Your task to perform on an android device: open the Clock app and Set a wakeup alarm for 6:10 am every morning  for weekdays and set a wakeup alarm for 8 am every morning for weekends.
Image 0: 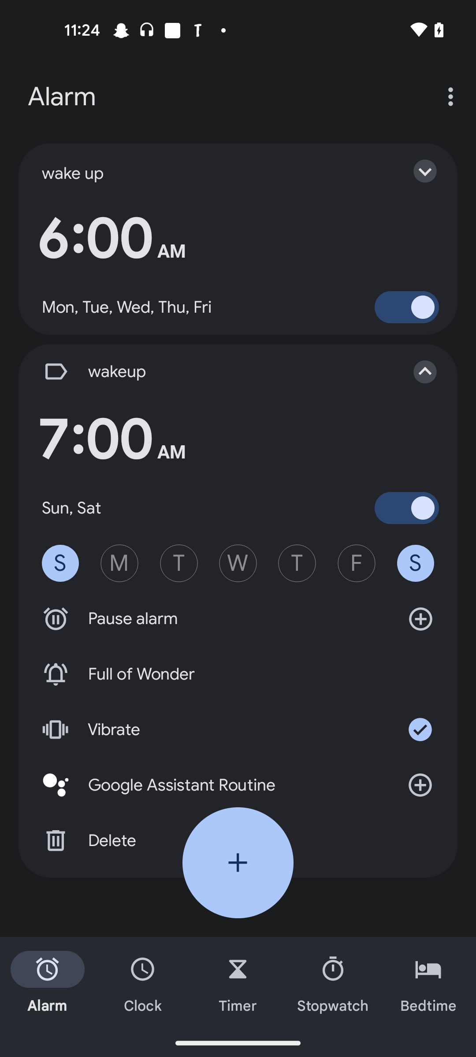
Click on the Add button
Step 0: click (238, 862)
Image 1: 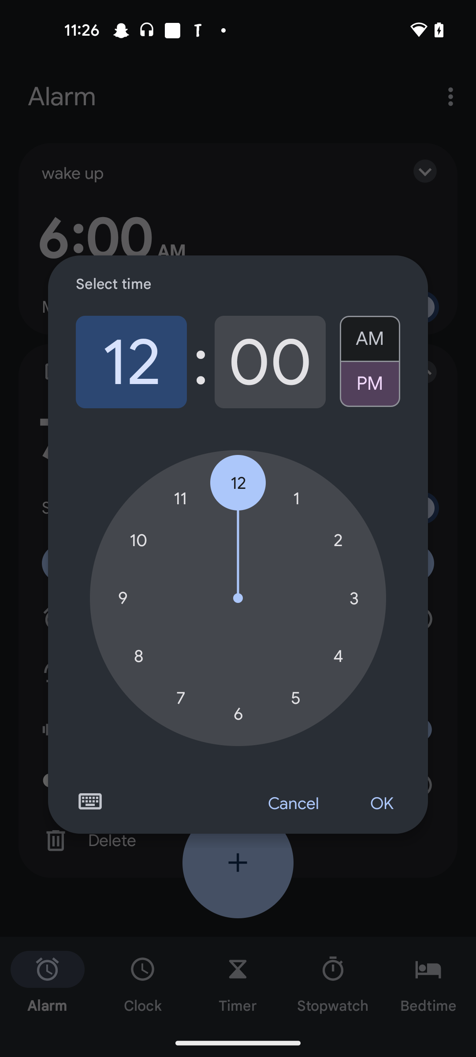
Set hours to 6
Step 1: click (238, 713)
Image 2: 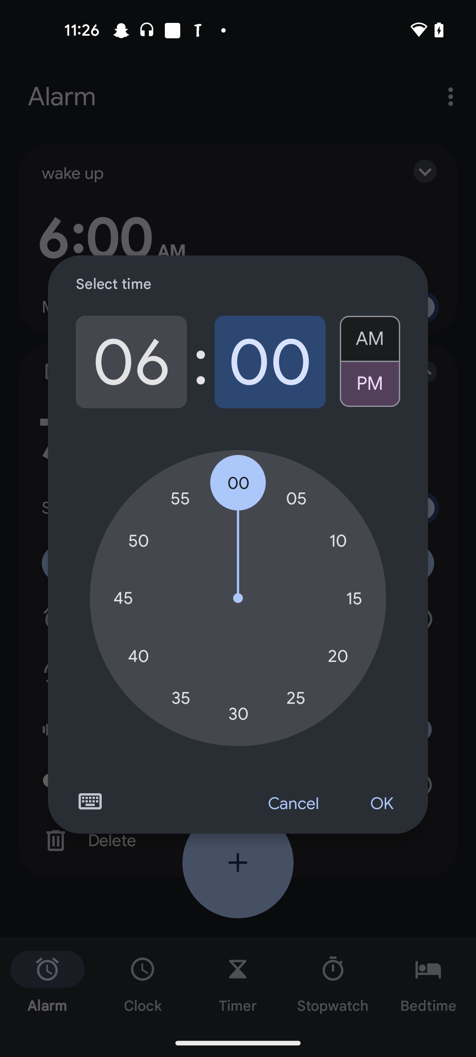
Set minutes to 10
Step 2: click (338, 540)
Image 3: 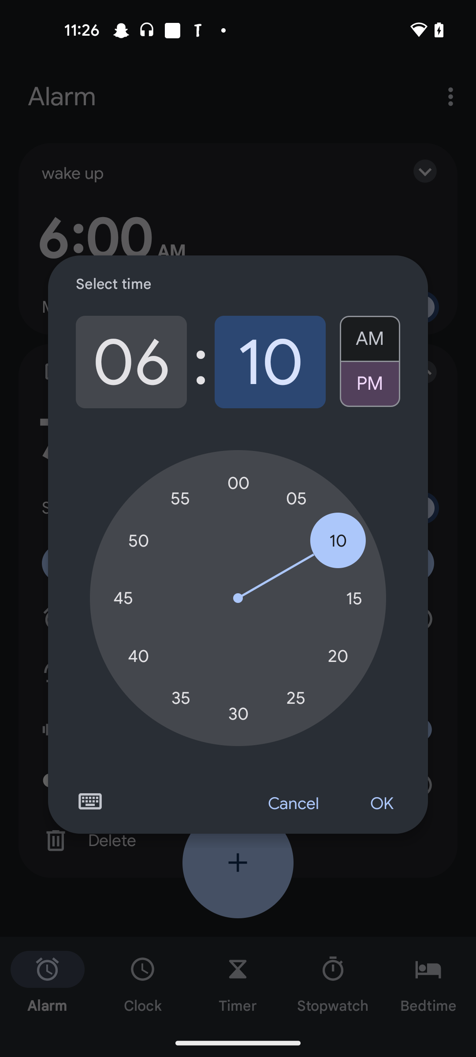
Set Am option 
Step 3: click (370, 334)
Image 4: 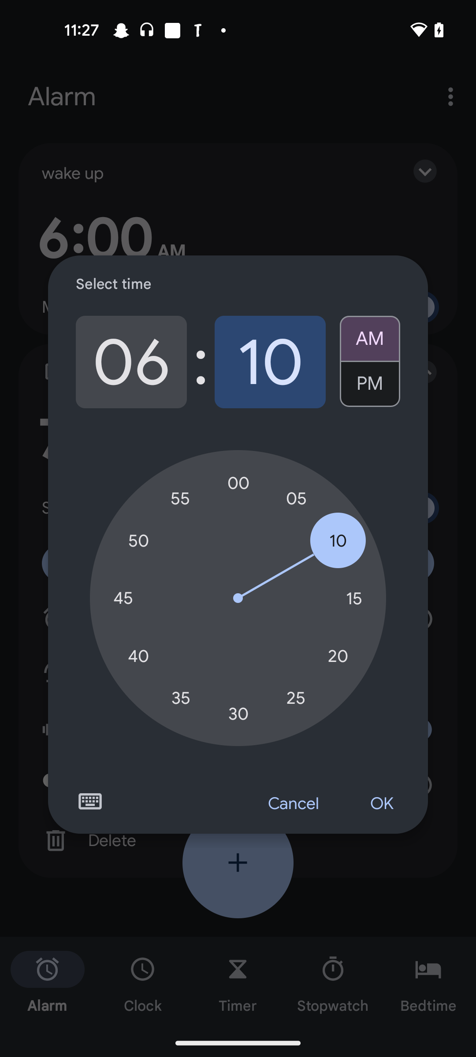
Click on the ok button 
Step 4: click (381, 804)
Image 5: 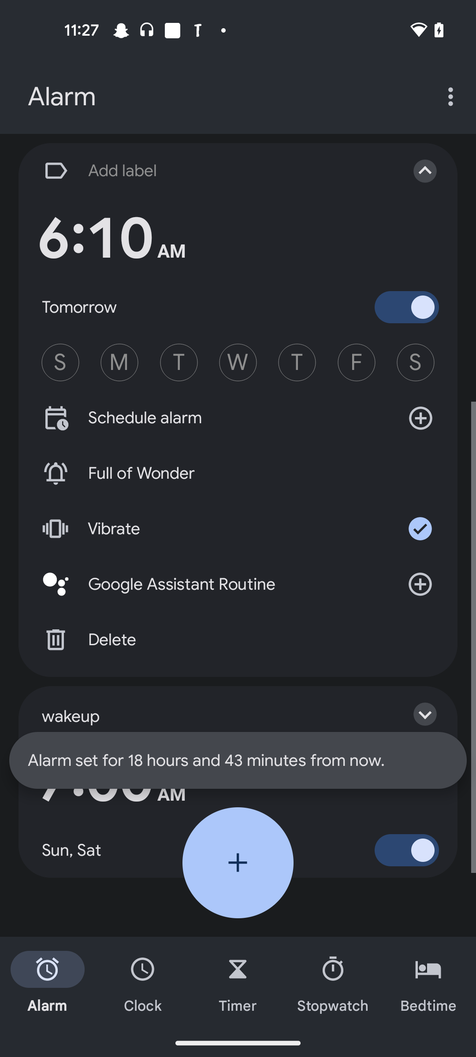
Click on the Add label option of the screen
Step 5: click (215, 171)
Image 6: 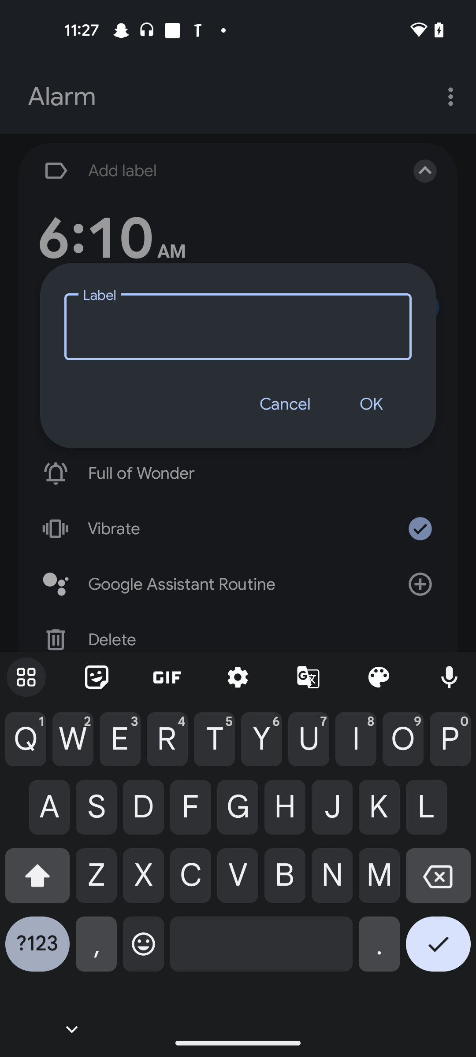
Enter a alarm name as Wakeup
Step 6: type " Wakeup"
Image 7: 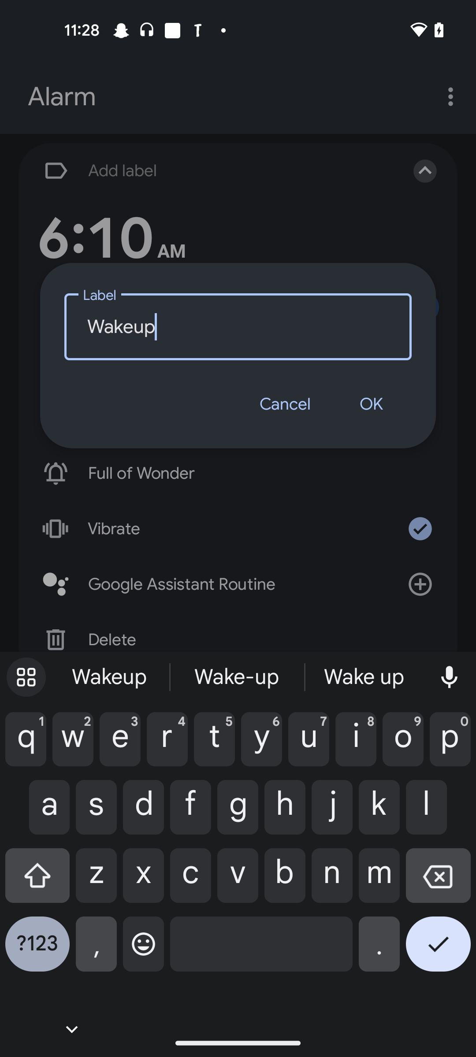
Click on the ok button of the screen 
Step 7: click (371, 404)
Image 8: 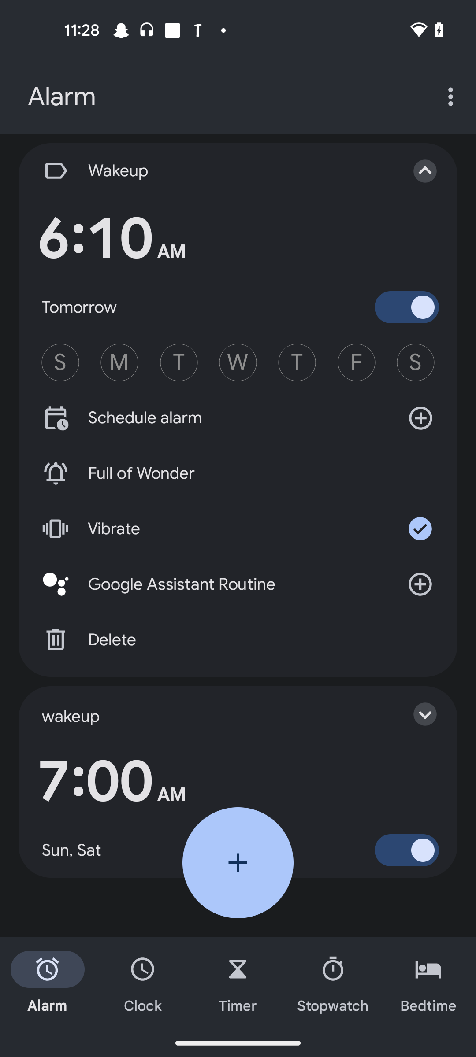
Set the weekdays as Monday to Friday 
Step 8: click (119, 362)
Image 9: 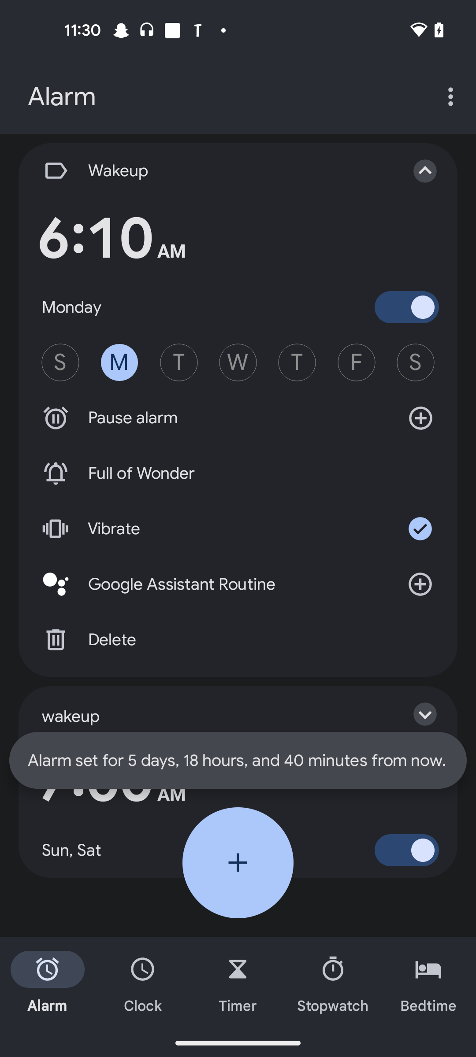
Set the weekdays as Monday to Friday 
Step 9: click (179, 362)
Image 10: 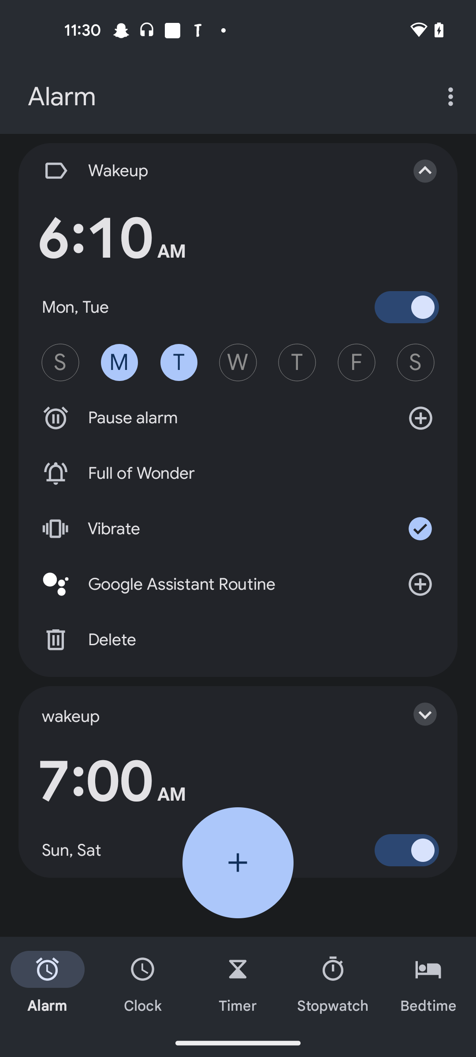
Set the weekdays as Monday to Friday 
Step 10: click (238, 362)
Image 11: 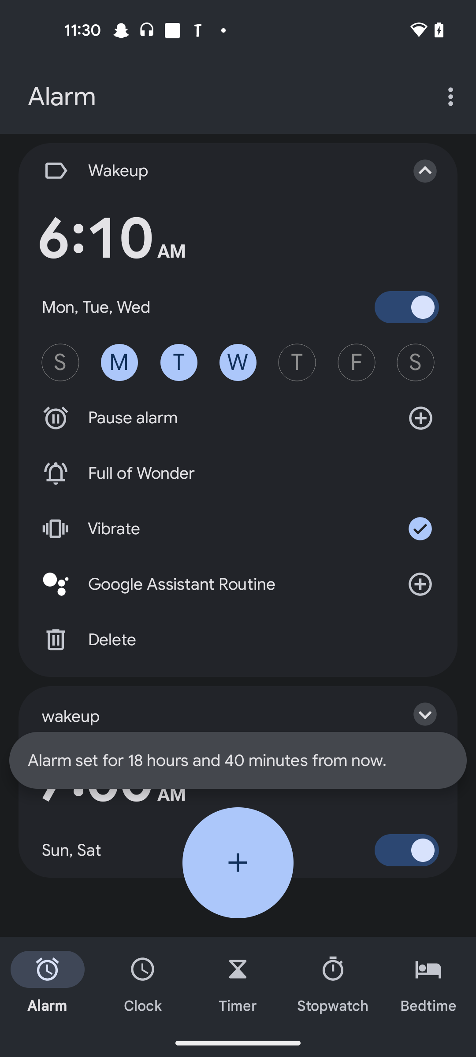
Set the weekdays as Monday to Friday 
Step 11: click (297, 362)
Image 12: 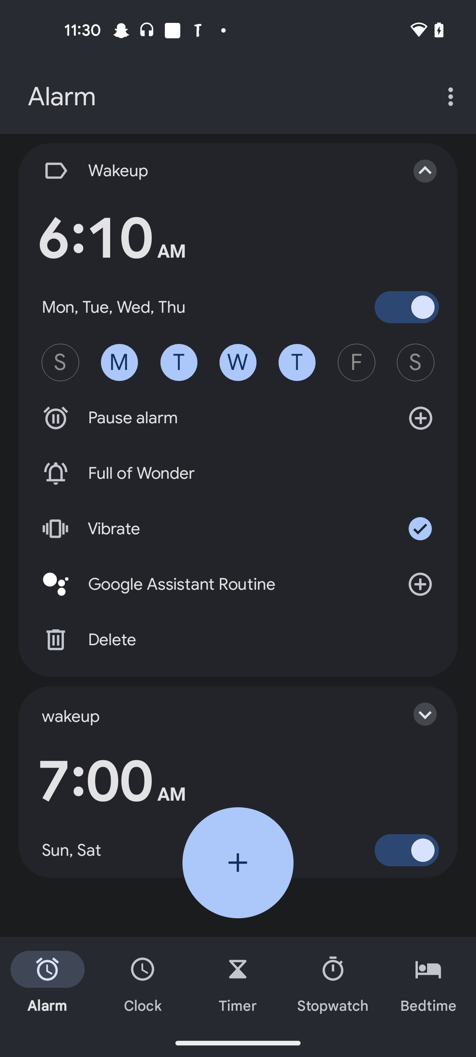
Set the weekdays as Monday to Friday 
Step 12: click (356, 362)
Image 13: 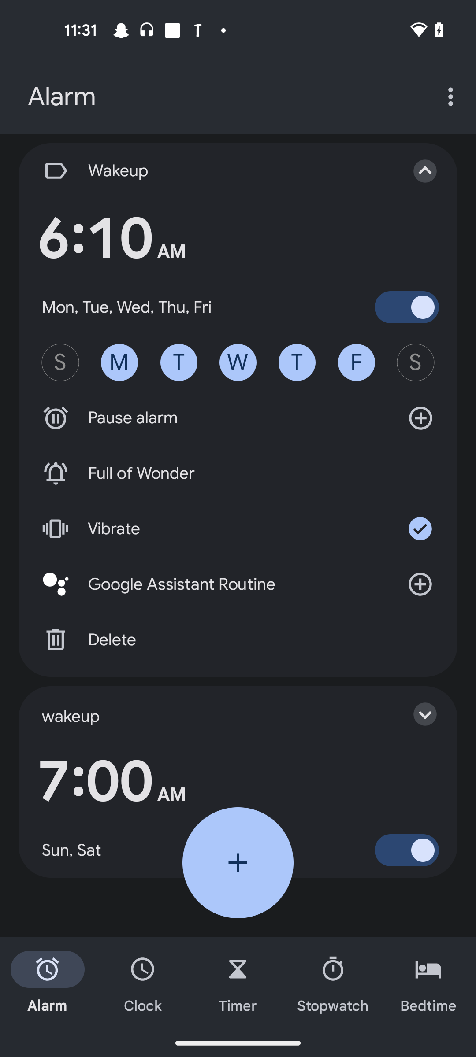
Click on the Add button of the screen
Step 13: click (238, 862)
Image 14: 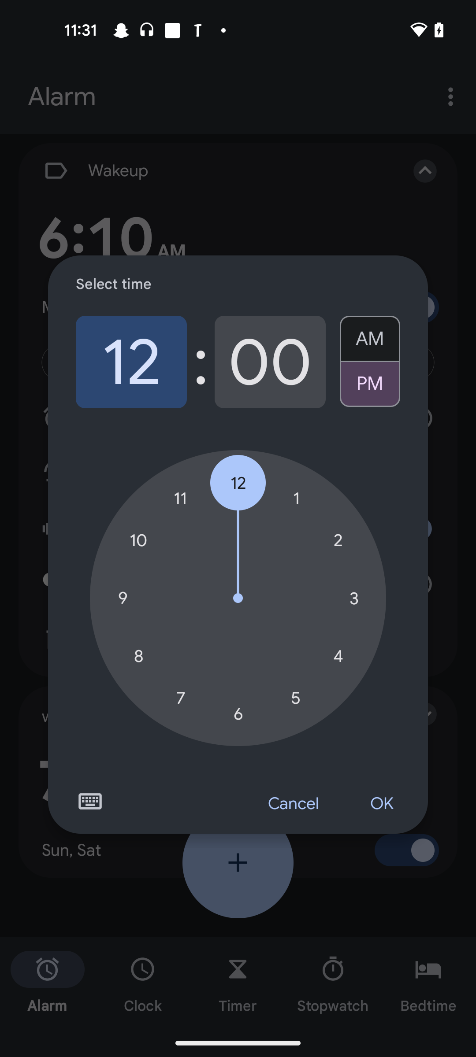
Set a hours 8
Step 14: click (138, 656)
Image 15: 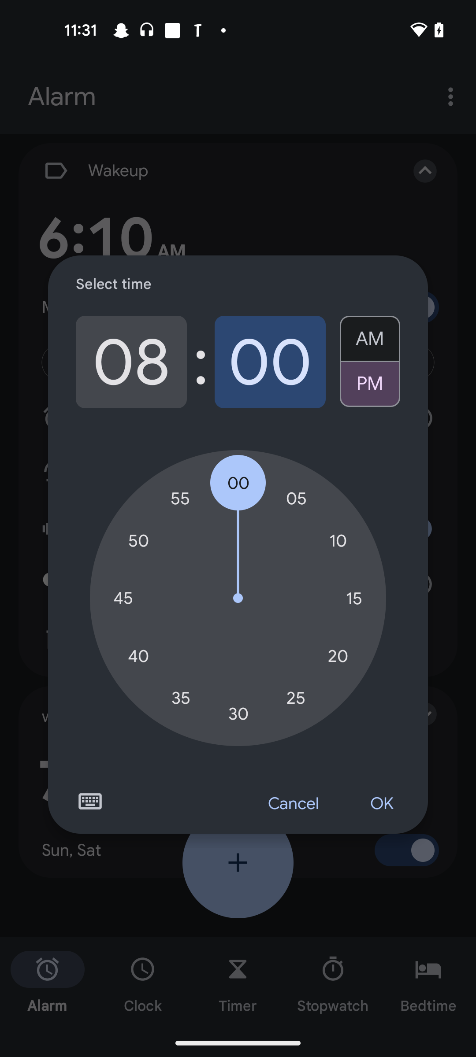
Set am option
Step 15: click (370, 334)
Image 16: 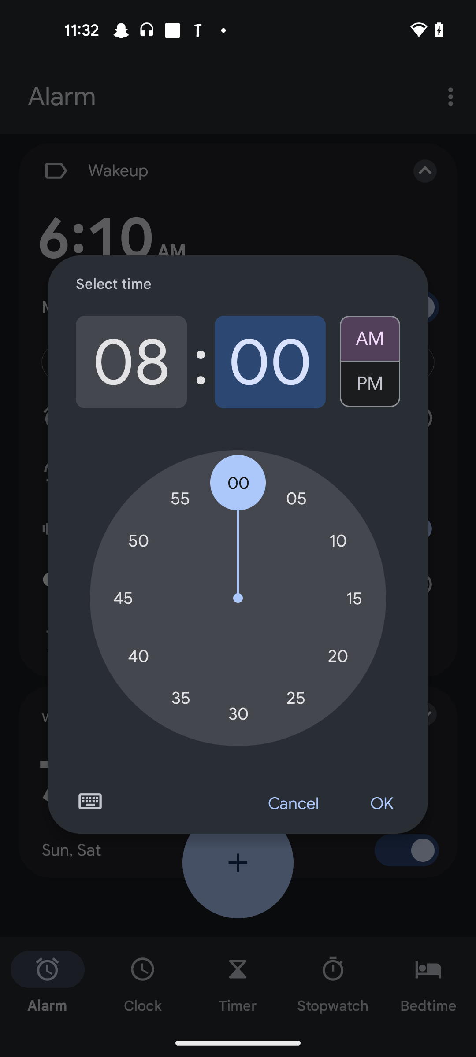
Click on the ok button of the screen 
Step 16: click (381, 804)
Image 17: 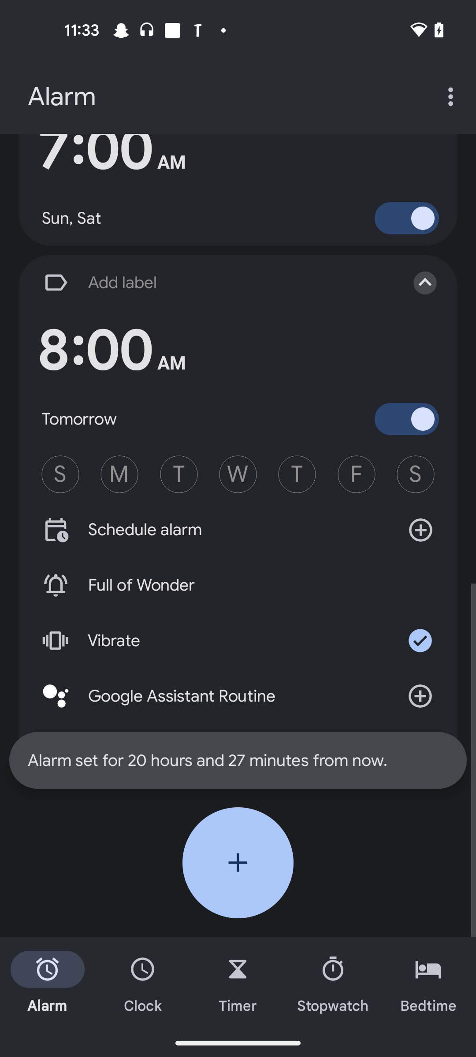
Click on the Add label option of the screen 
Step 17: click (215, 282)
Image 18: 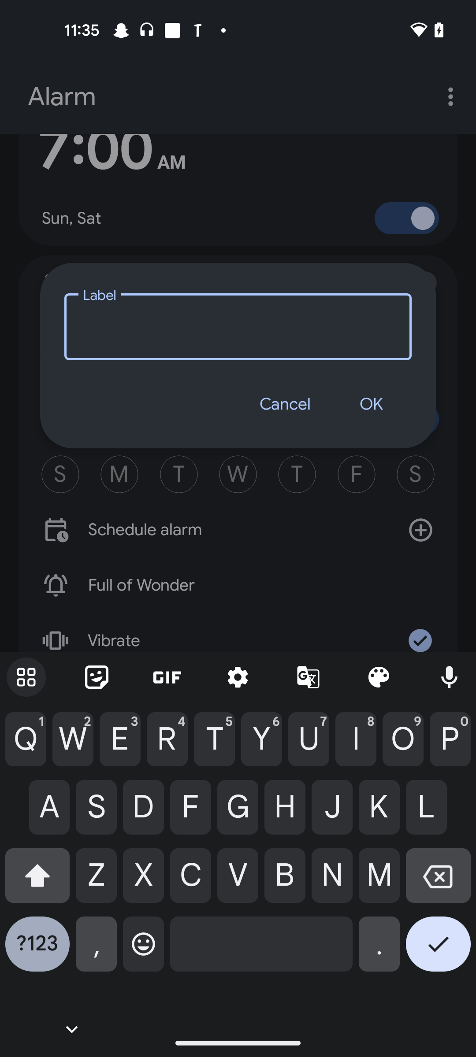
Enter a alarm name as Wakeup
Step 18: type "Wakeup"
Image 19: 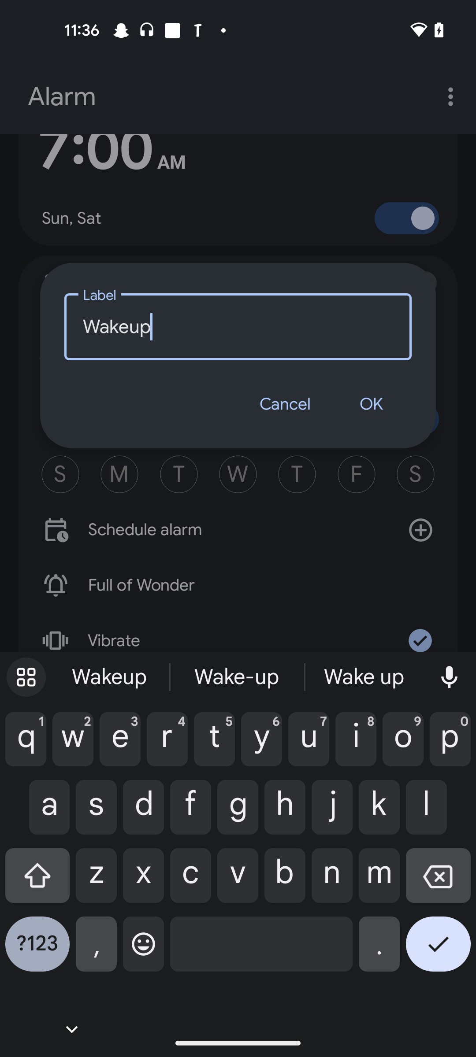
Click on the Ok button 
Step 19: click (371, 404)
Image 20: 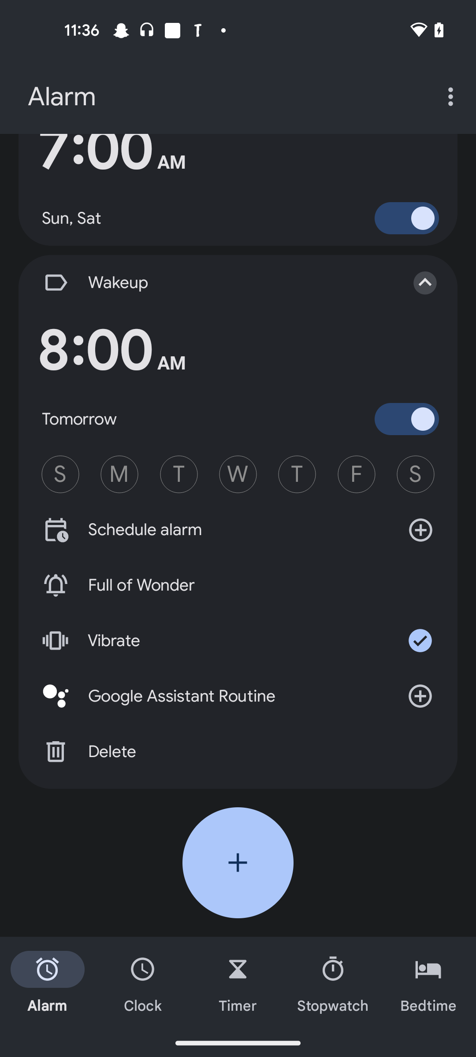
Set weekends as Saturday and Sunday 
Step 20: click (415, 474)
Image 21: 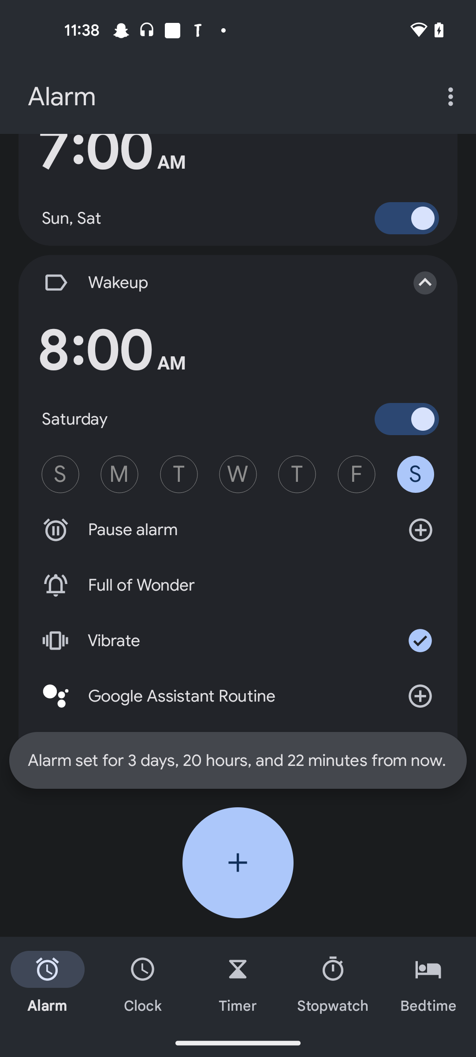
Set weekends as Saturday and Sunday 
Step 21: click (60, 474)